Your task to perform on an android device: My favorite activity is biking, and I enjoy watching biking films, thus I want to see the clips about it on the Vimeo app.
Image 0: 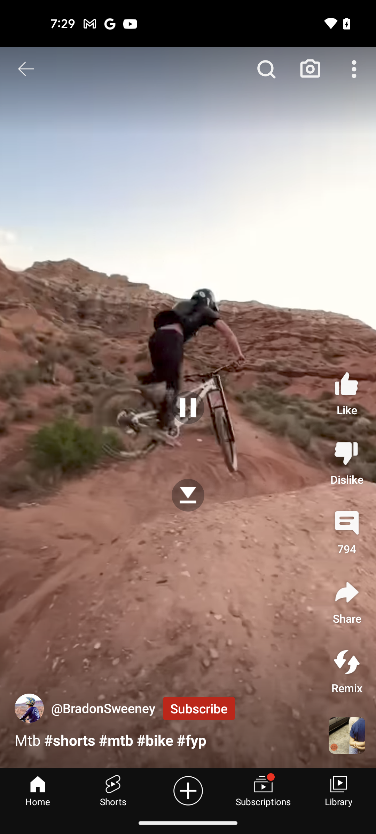
open the Vimeo app
Step 0: open app "Vimeo"
Image 1: 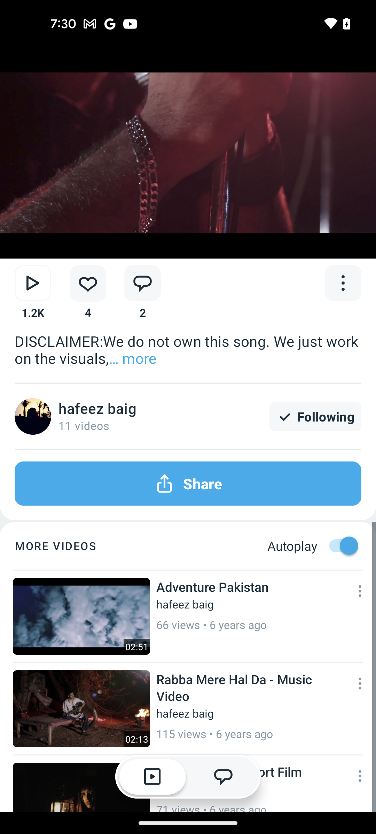
go back
Step 1: press back button
Image 2: 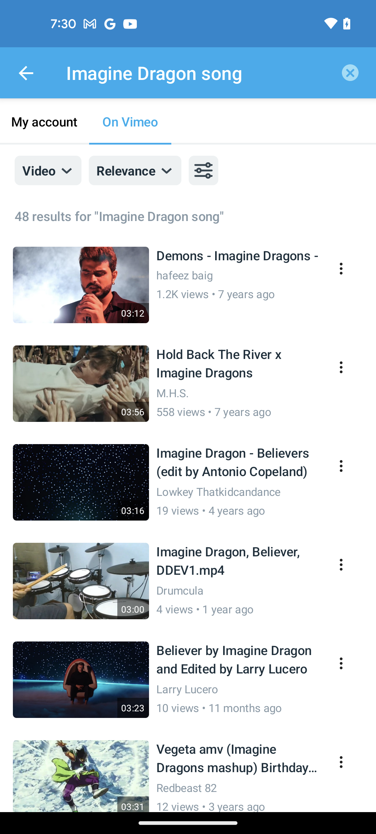
click on the cross icon to clear the search history at the top right corner of the screen
Step 2: click (350, 73)
Image 3: 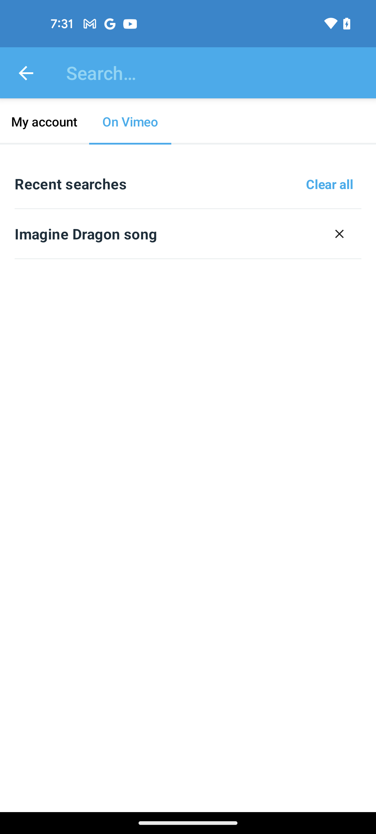
click on the search bar at the top of the screen
Step 3: click (219, 73)
Image 4: 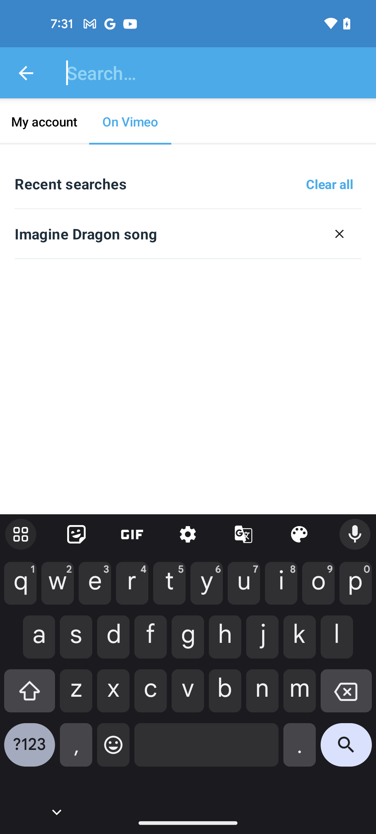
type the video name Biking
Step 4: type "Biking"
Image 5: 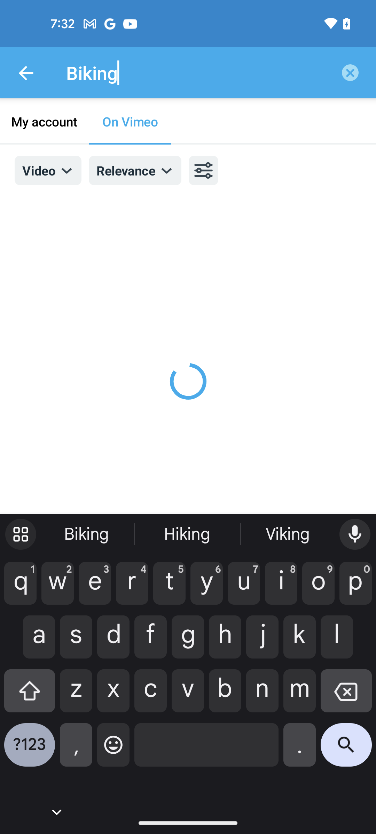
type the video name Biking
Step 5: wait
Image 7: 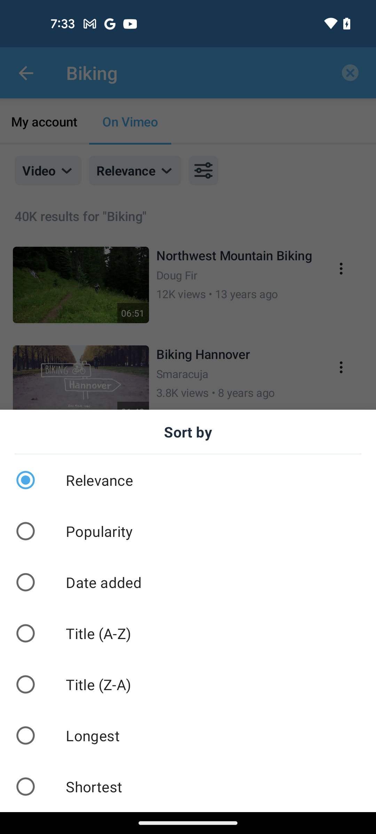
select the Shortest option
Step 7: click (94, 786)
Image 9: 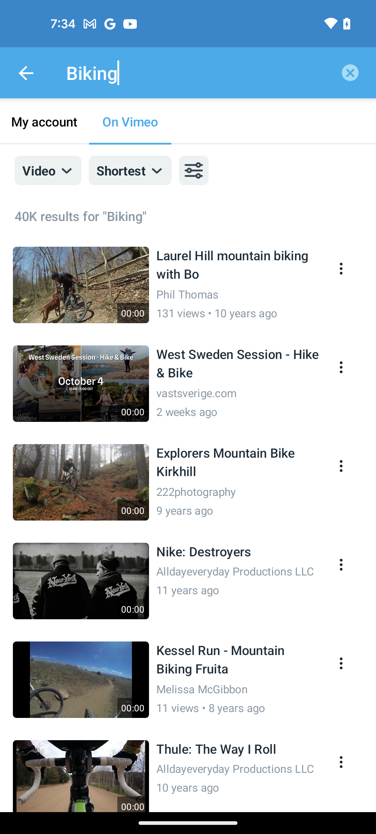
click on the first video on the list
Step 9: click (237, 264)
Image 10: 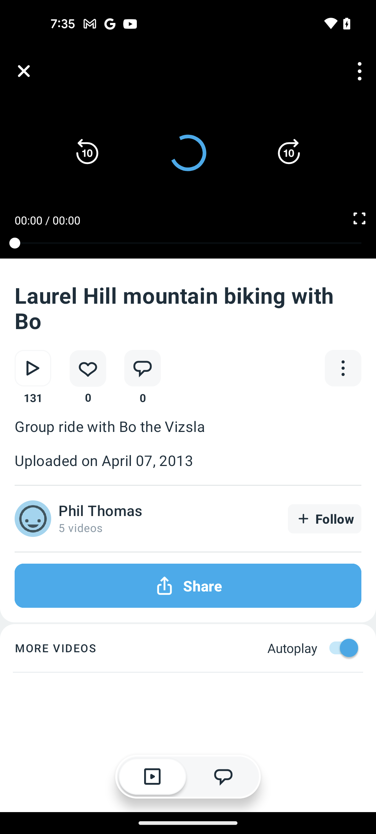
click on the first video on the list
Step 10: wait